Your task to perform on an android device: Open the Ebay app, I would like to search for football gloves so that I may play casual football with my kids.
Image 0: 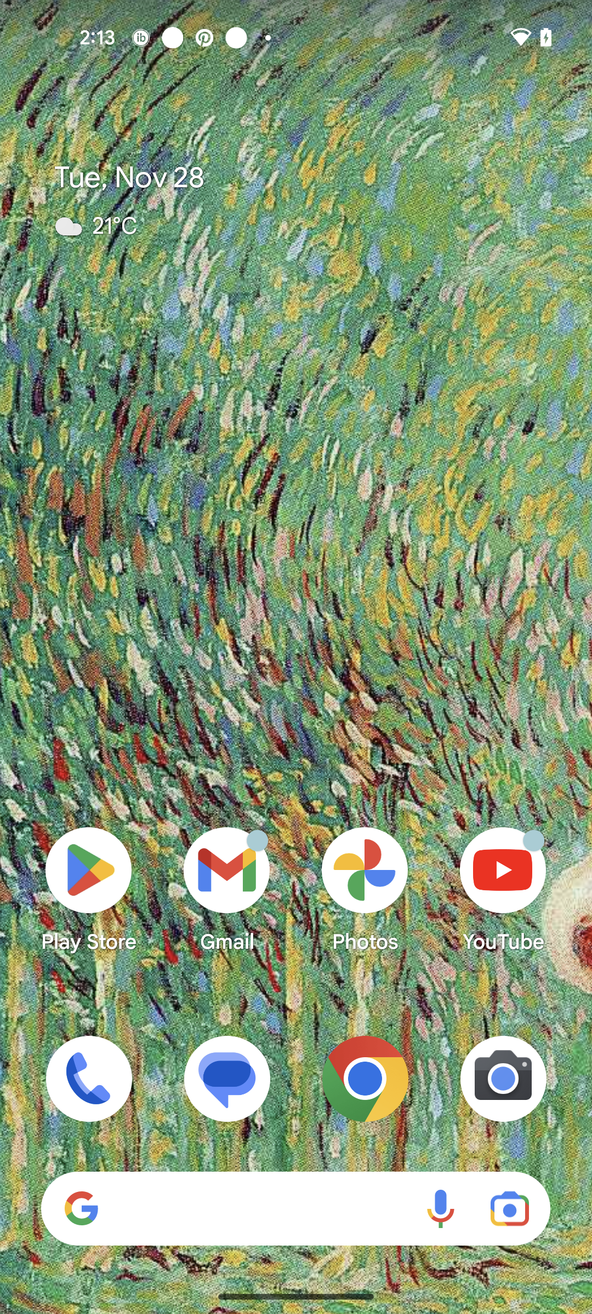
Open the Ebay app
Step 0: open app "eBay"
Image 1: 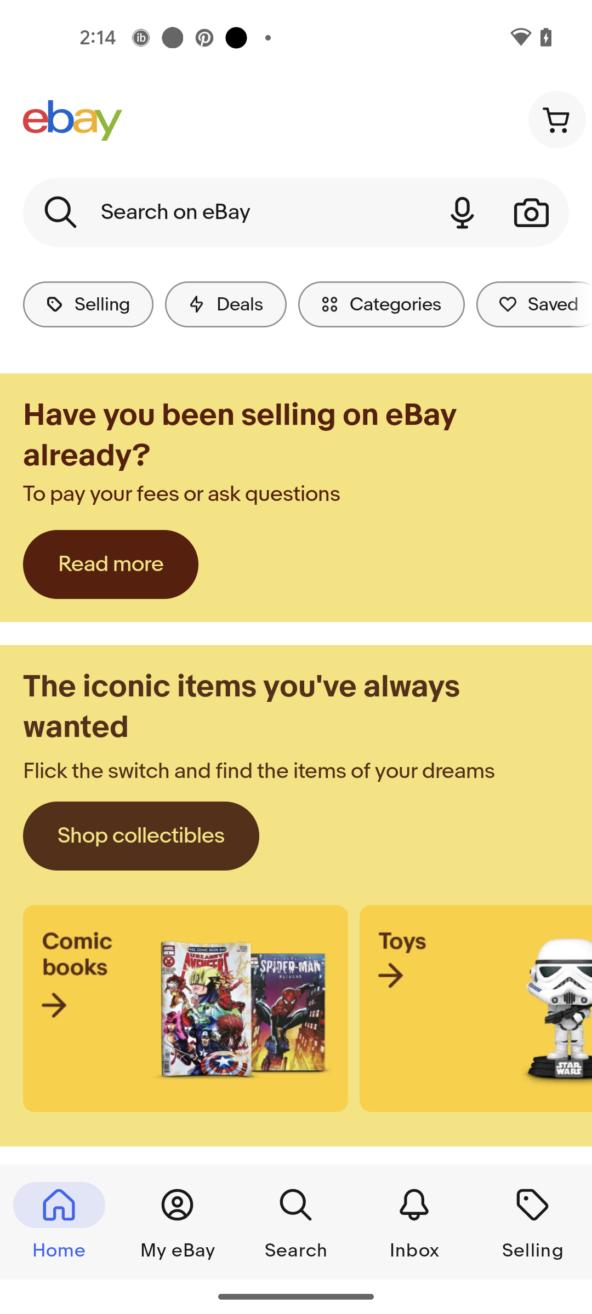
Click on the search icon
Step 1: click (226, 212)
Image 2: 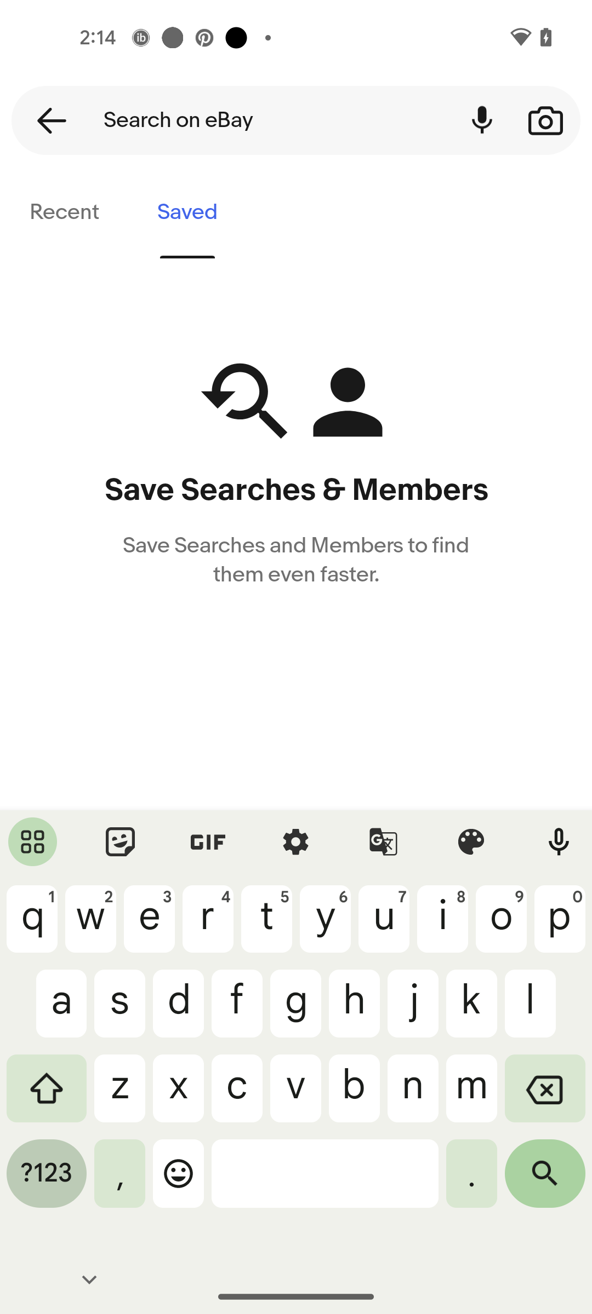
Search for the football gloves
Step 2: type "football gloves"
Image 3: 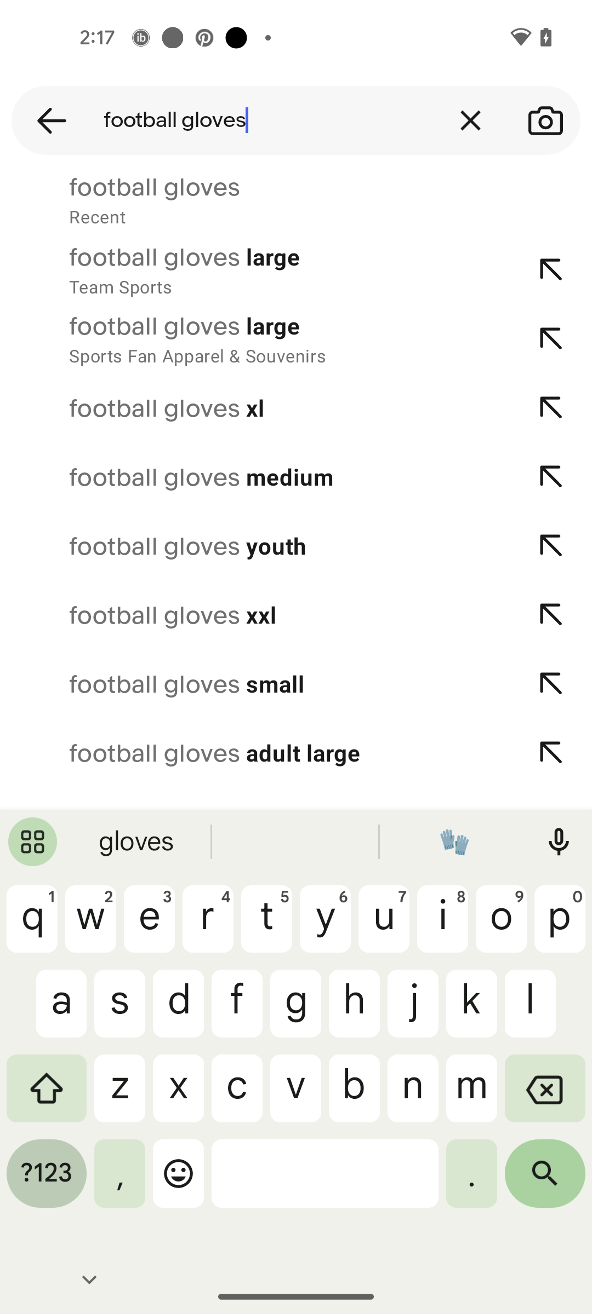
Click on the first suggestions
Step 3: click (290, 200)